Your task to perform on an android device: I'm going hiking next week, so use the Adidas app to search for hiking shoes.
Image 0: 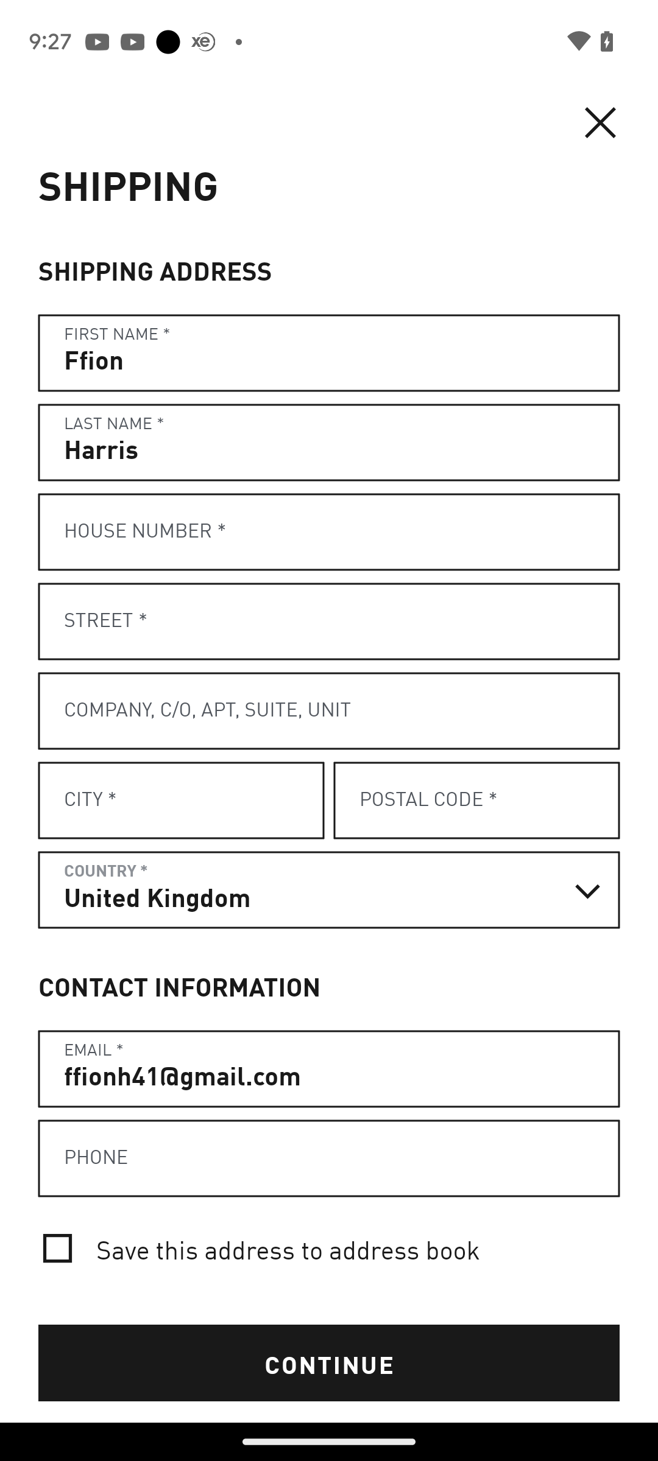
open adidas app
Step 0: open app "adidas"
Image 1: 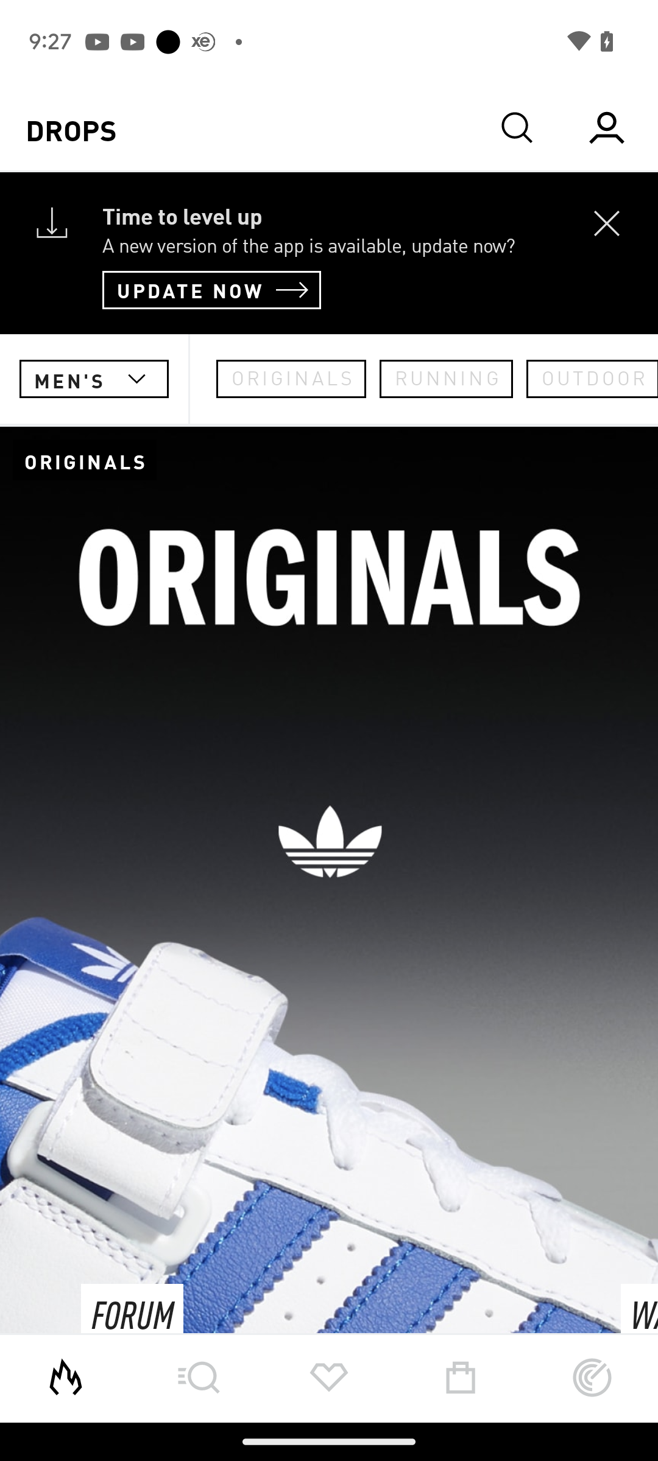
Click on the search icon at the bottom of the screen
Step 1: click (152, 1364)
Image 2: 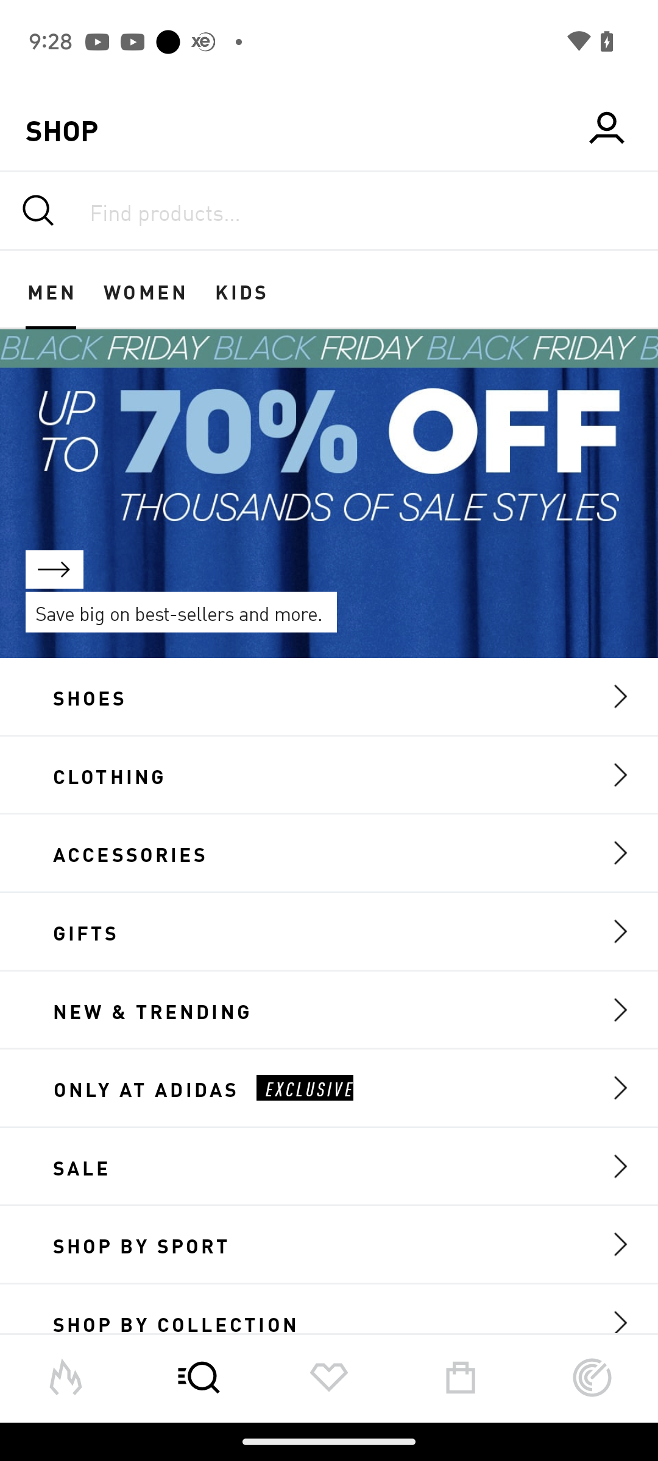
Click on the search bar at the top of the screen
Step 2: click (329, 210)
Image 3: 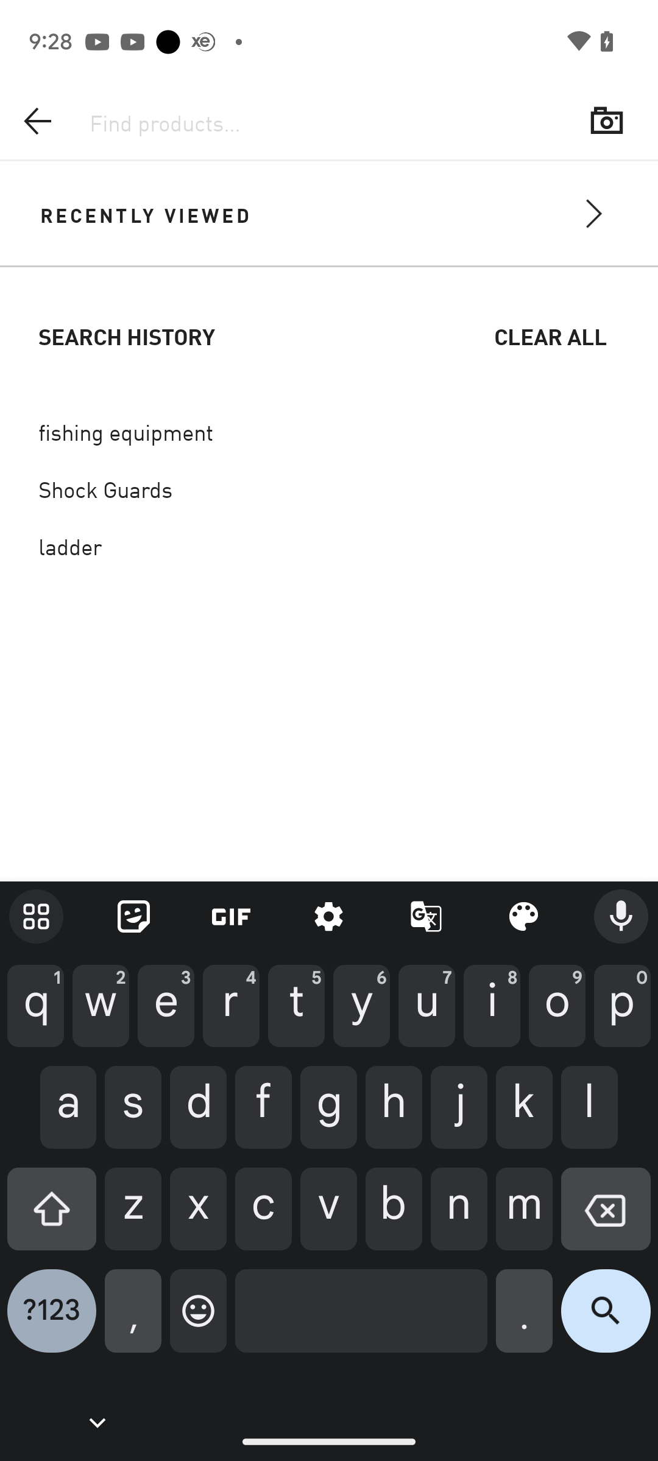
Enter hiking shoes
Step 3: type "hiking shoes"
Image 4: 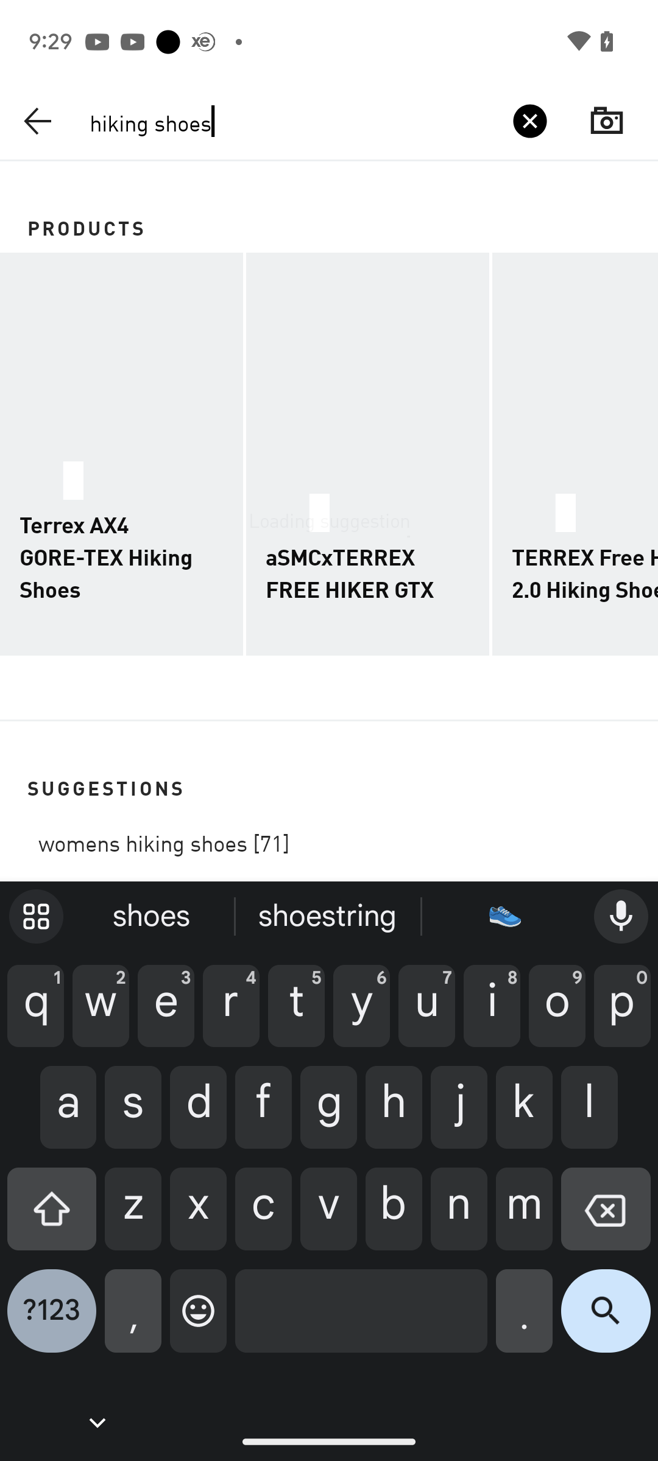
Click on the first search result
Step 4: click (329, 831)